Your task to perform on an android device: Add the High Quality 6-in-1 Screwdriver Set to your wishlist using the DHgate app.
Image 0: 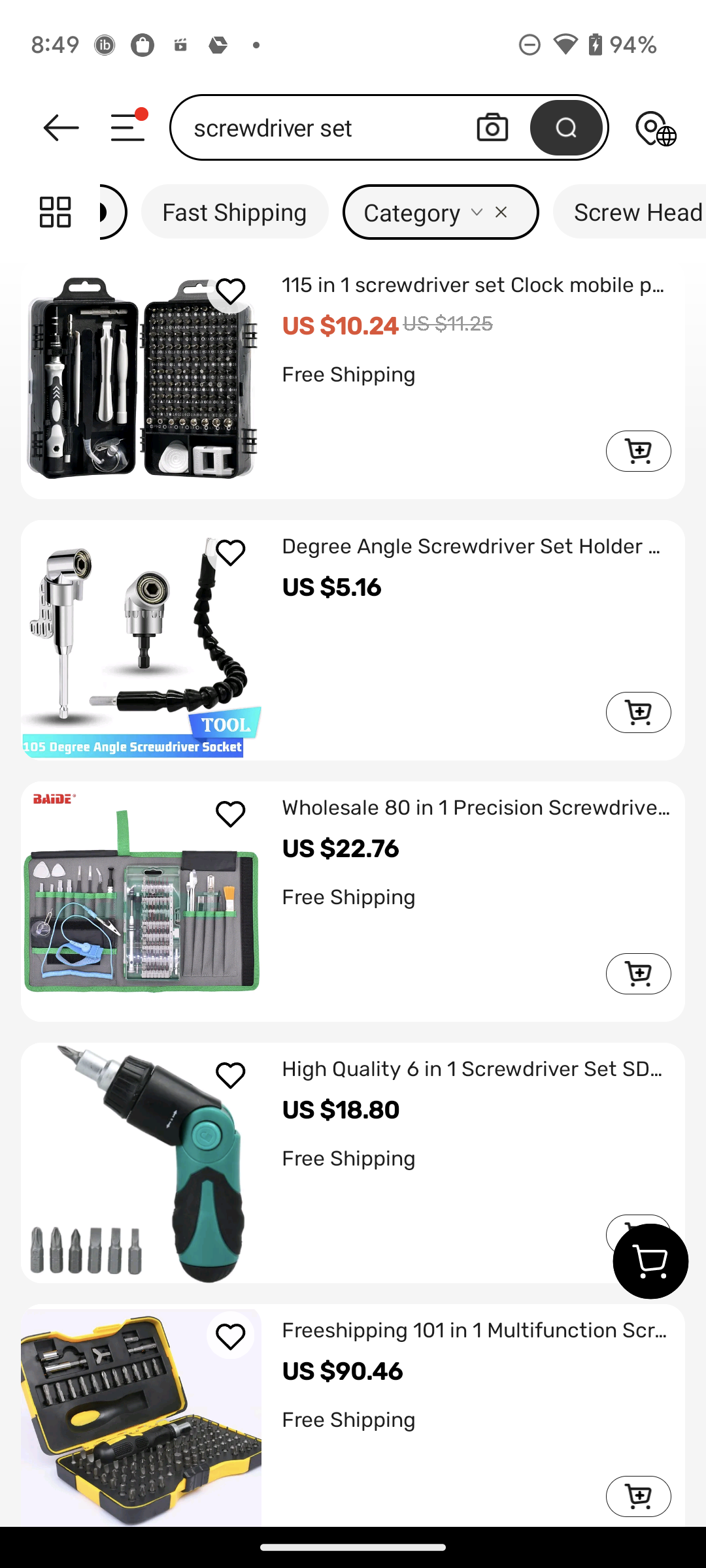
Click on the Heart icon of High Quality 6-in-1 Screwdriver Set
Step 0: click (231, 1068)